Your task to perform on an android device: Start the first Hindi lesson
Image 0: 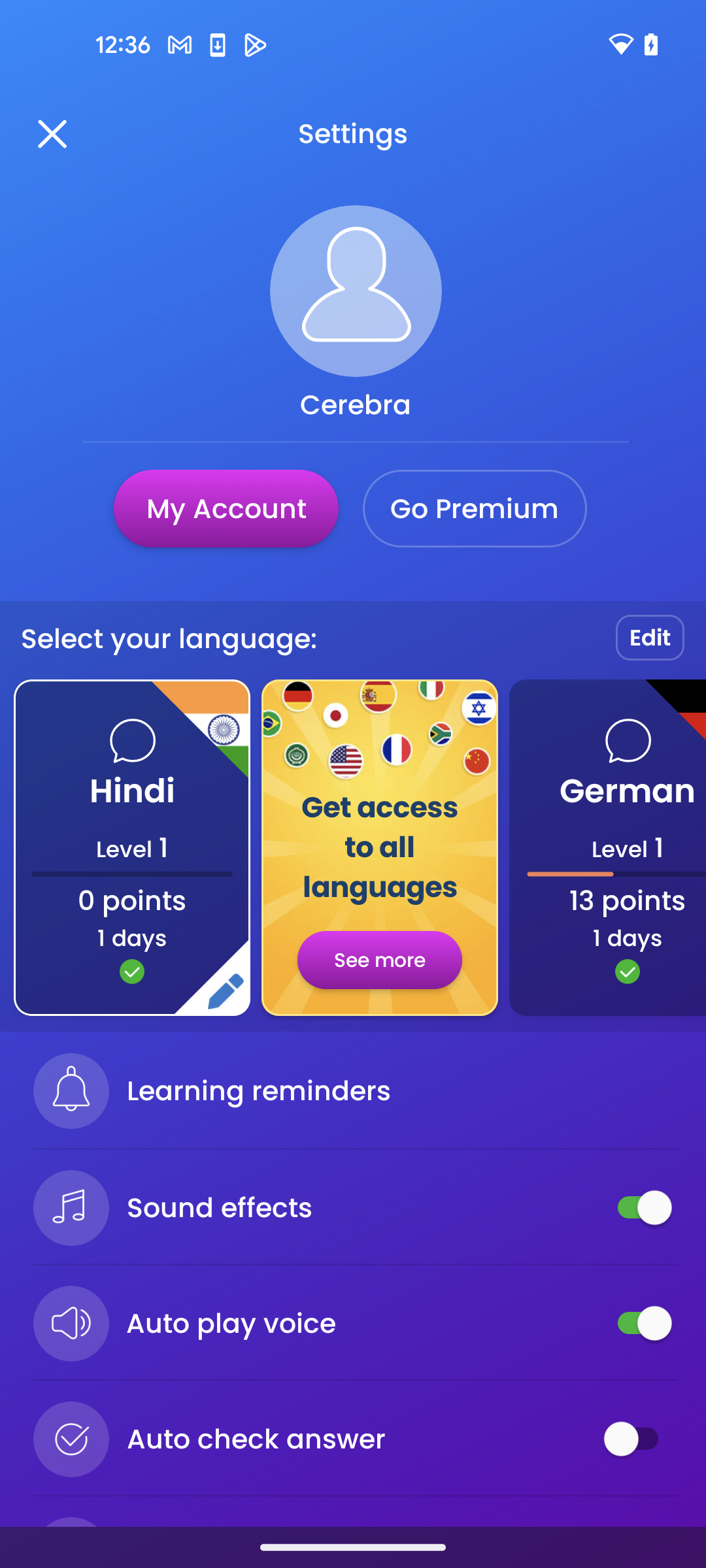
Go back to the previous screen
Step 0: press back button
Image 1: 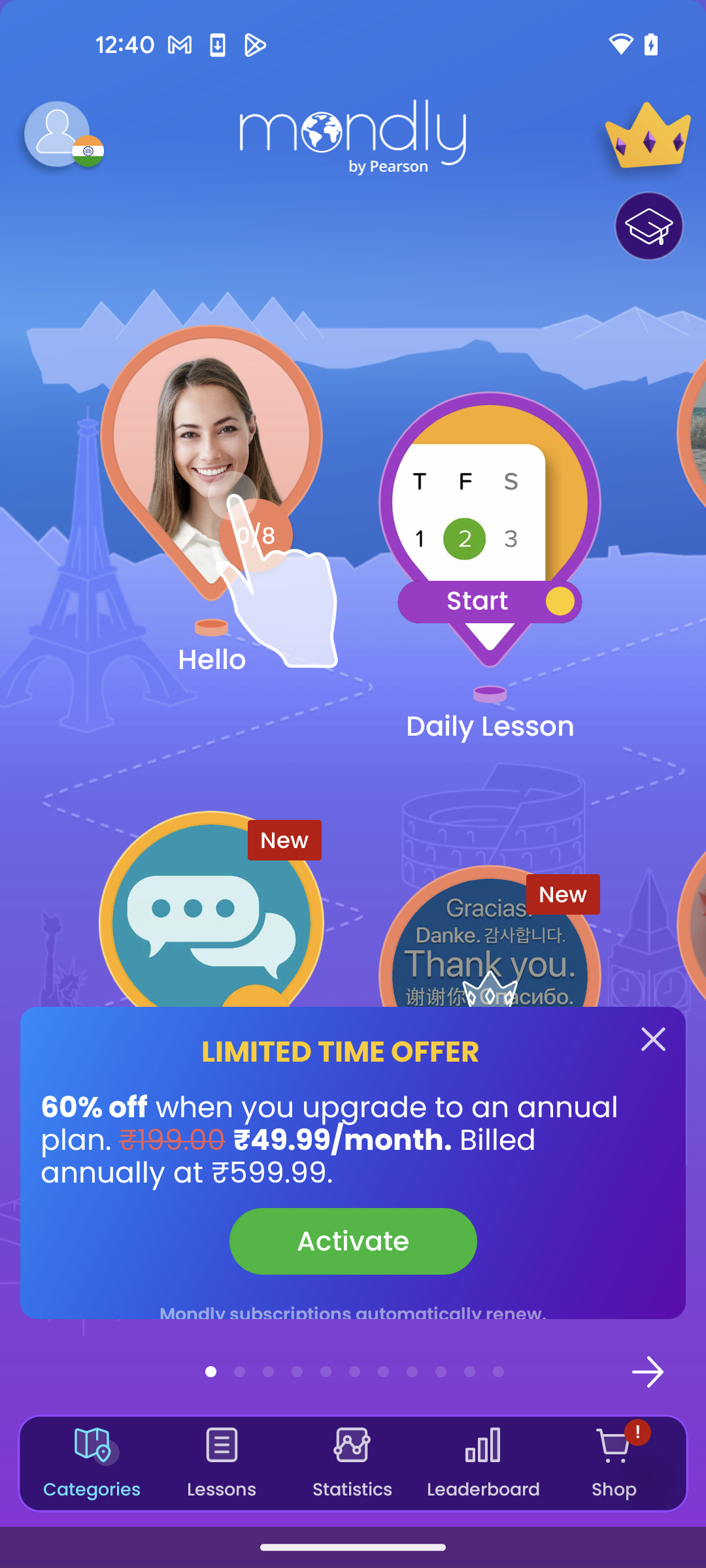
Click on Daily Lesson Start button
Step 1: click (490, 529)
Image 2: 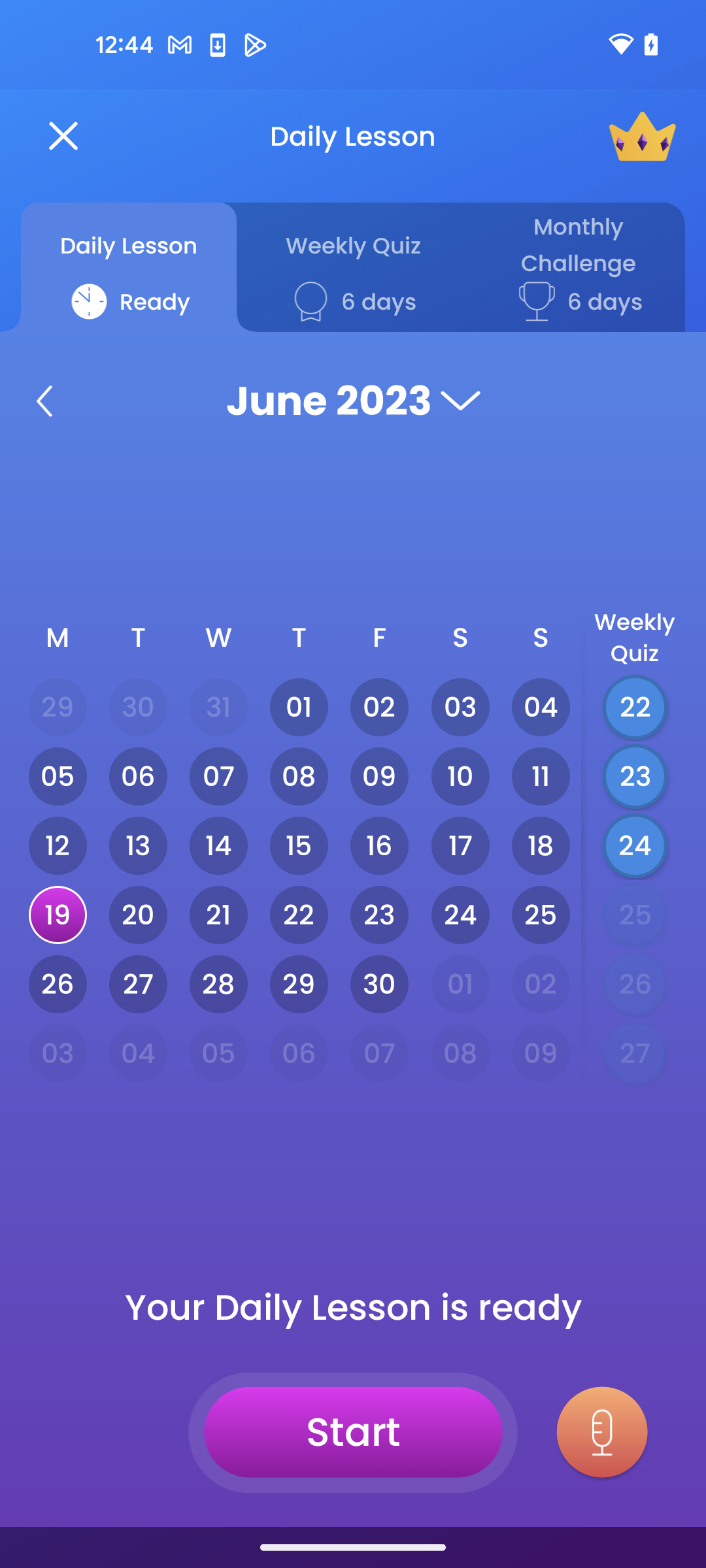
Click on Start button at the bottom of the screen
Step 2: click (353, 1432)
Image 3: 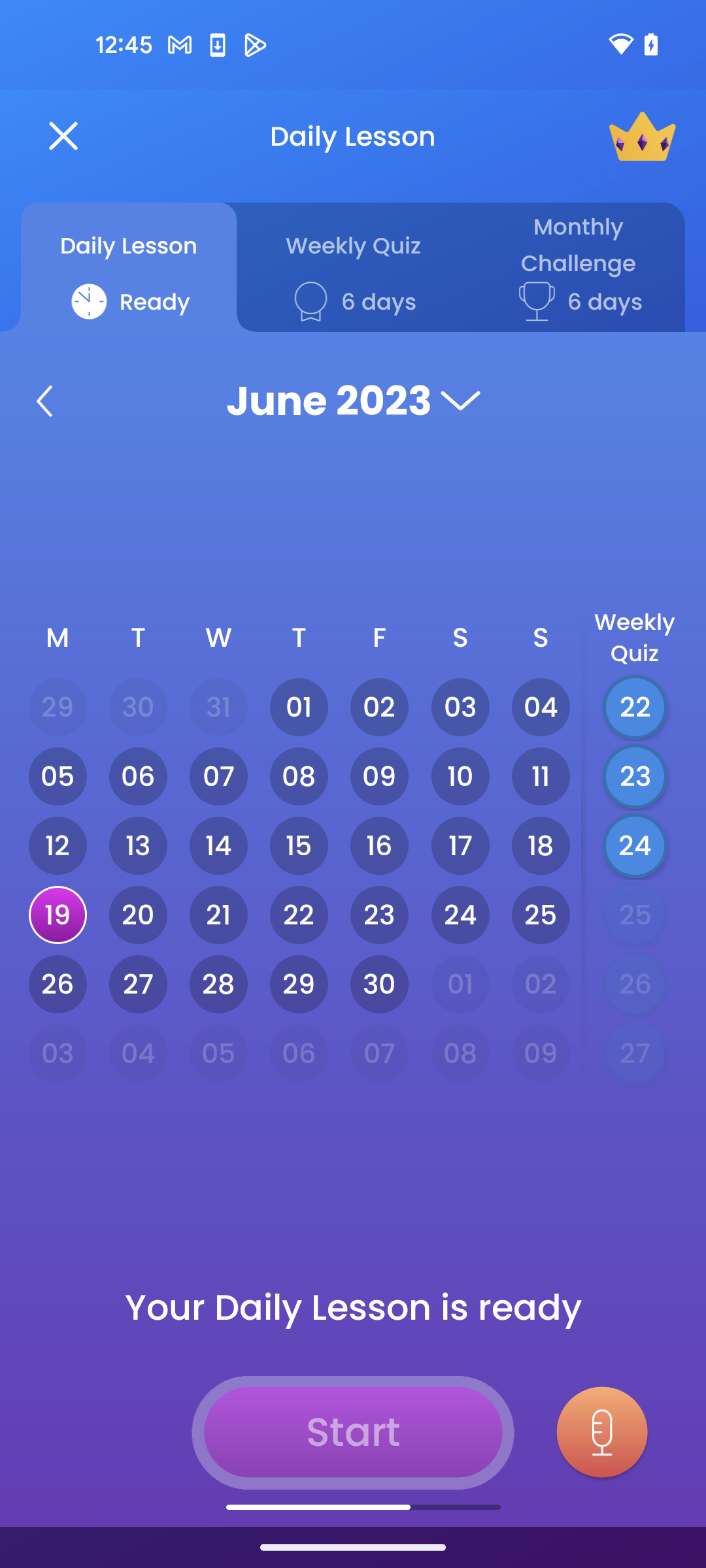
Click on Start button at the bottom of the screen
Step 3: wait